Your task to perform on an android device: In the Google Fit app, track the Treadmill running for 2 minutes
Image 0: 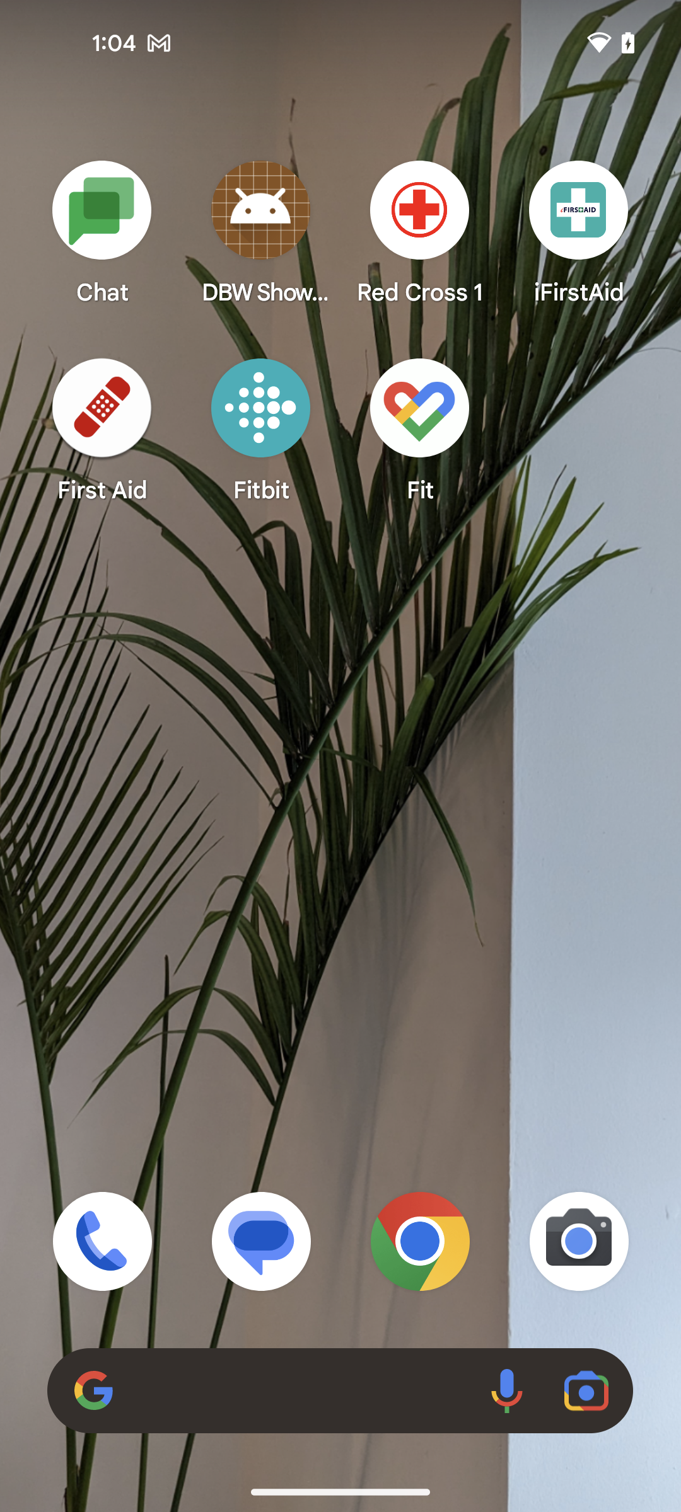
Open the Google fit app
Step 0: open app "Fit"
Image 1: 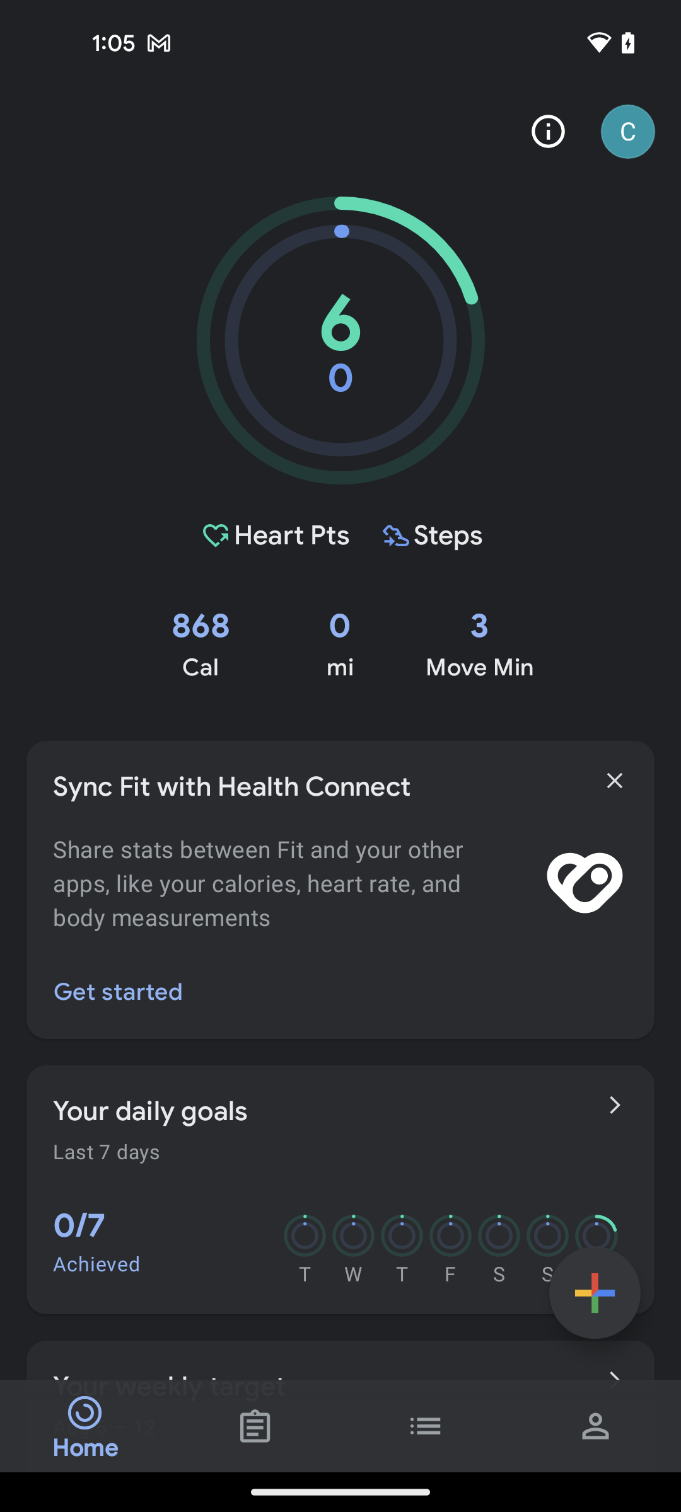
Tap on the plus button at the bottom right corner of the screen
Step 1: click (595, 1293)
Image 2: 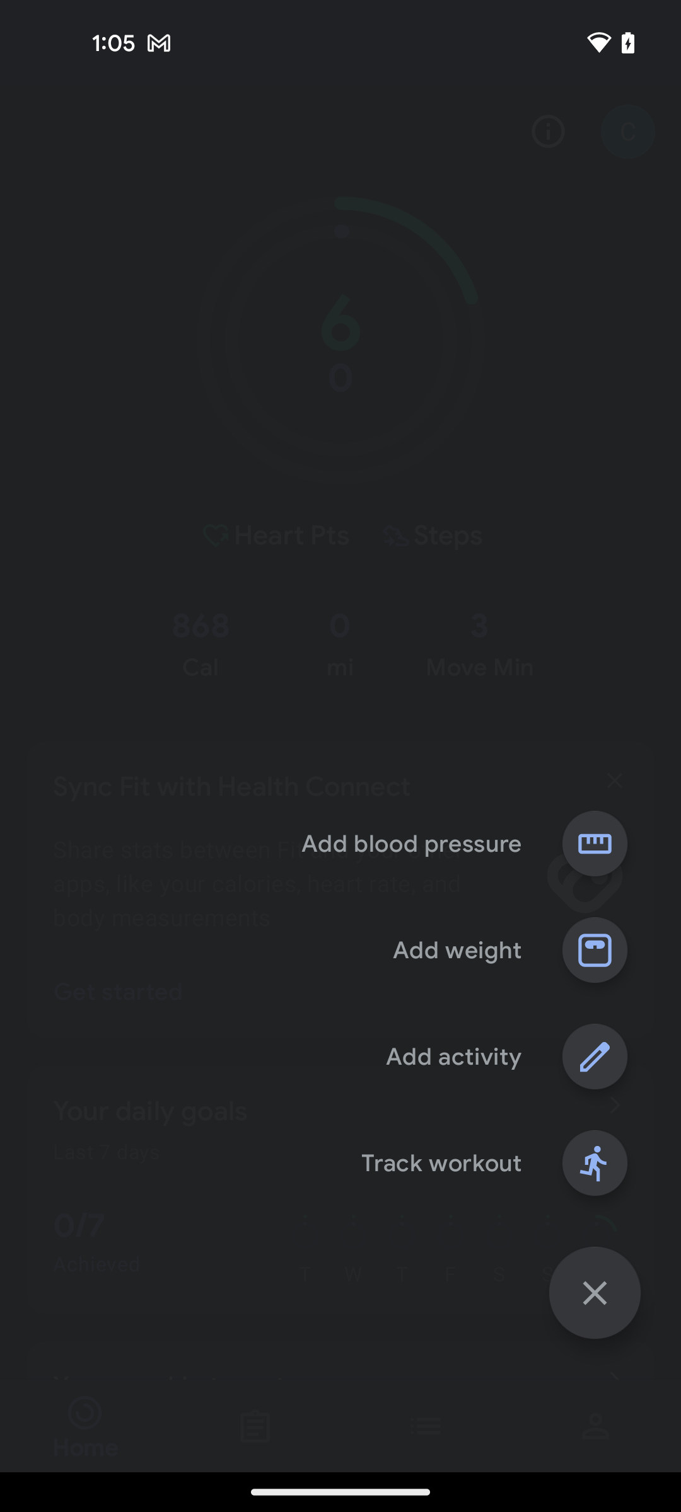
Tap on the track workout option
Step 2: click (441, 1163)
Image 4: 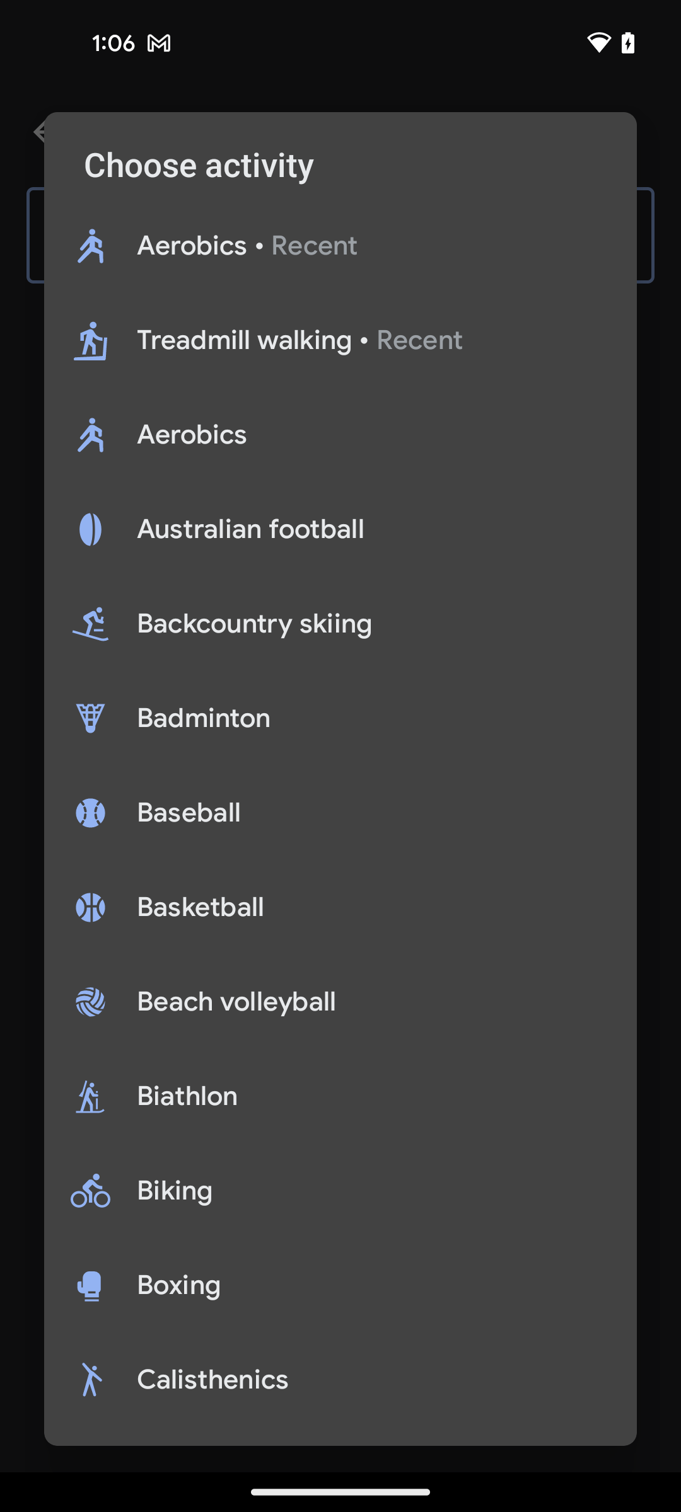
Swipe up to view the Treadmill running option
Step 4: scroll down
Image 5: 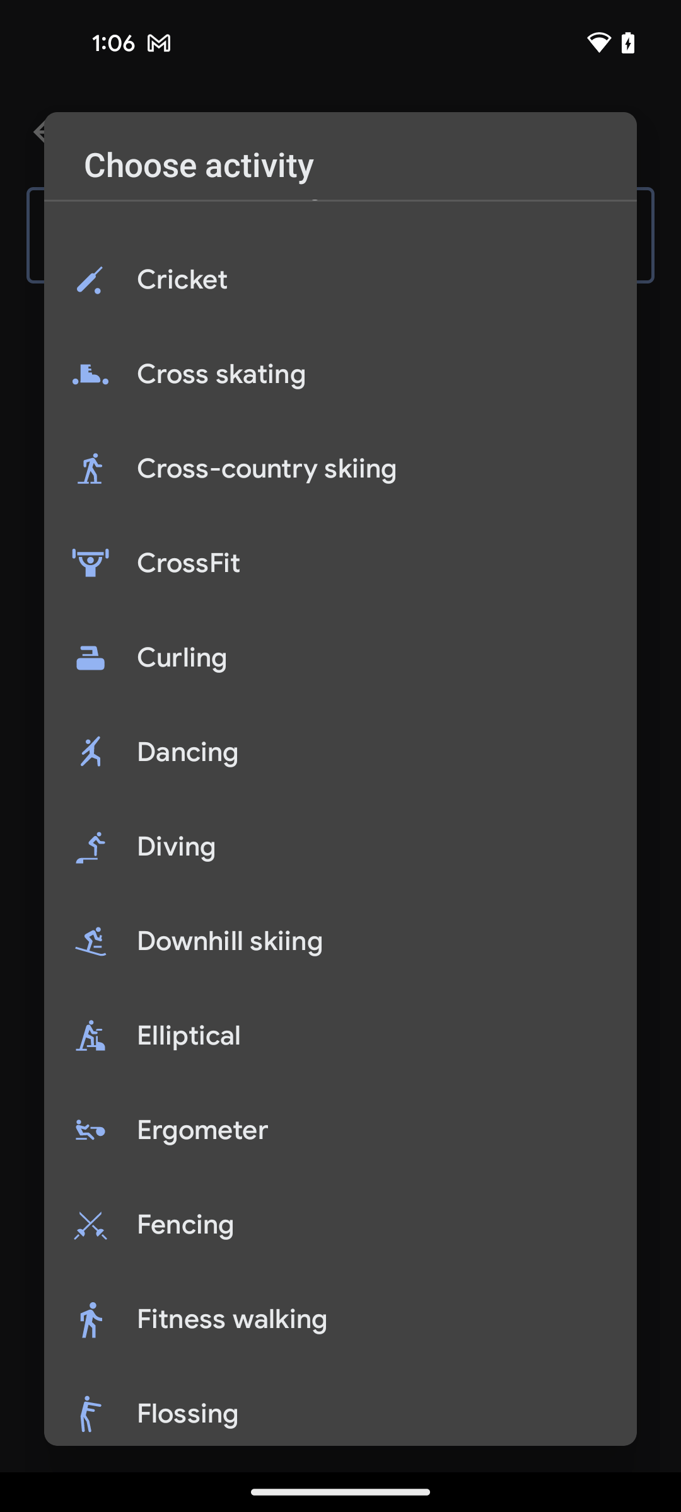
Swipe up to view the Treadmill running option
Step 5: scroll down
Image 7: 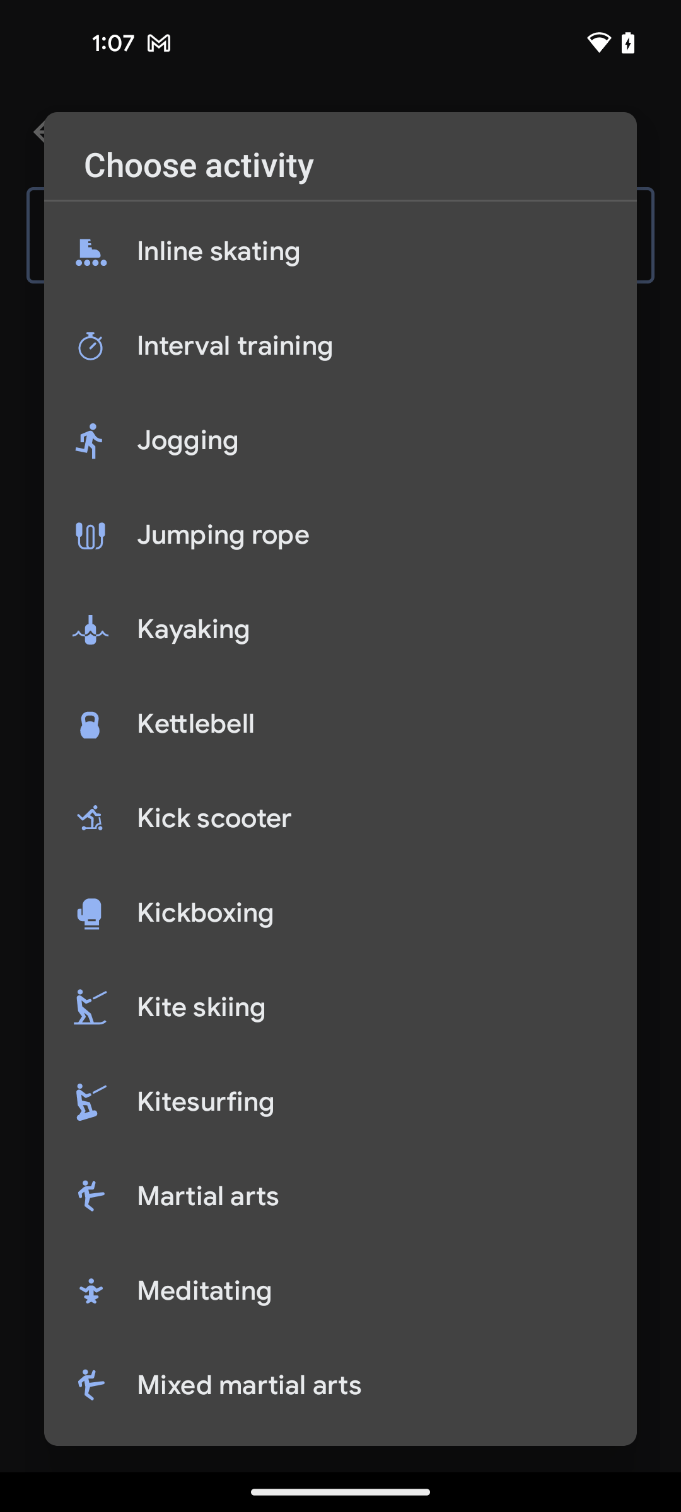
Swipe up to view the Treadmill running option
Step 7: scroll down
Image 8: 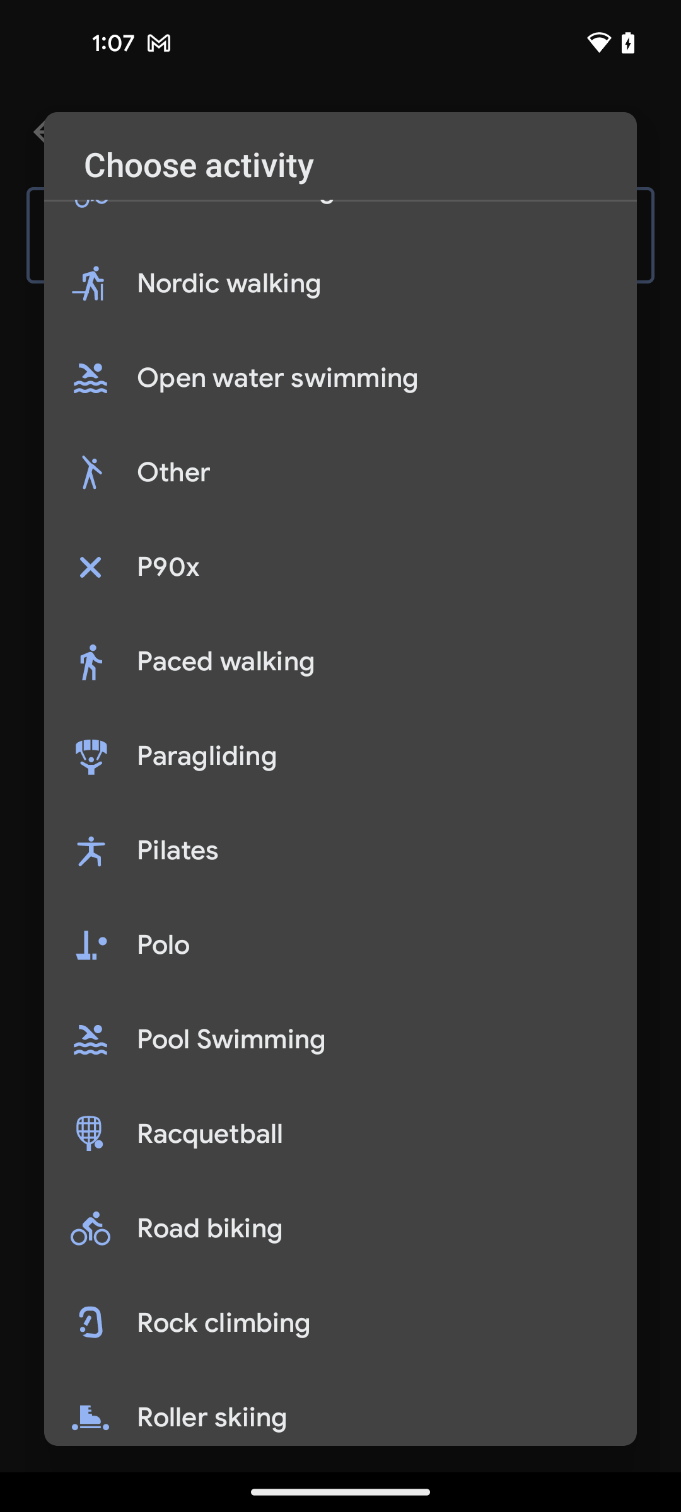
Swipe up to view the Treadmill running option
Step 8: scroll down
Image 9: 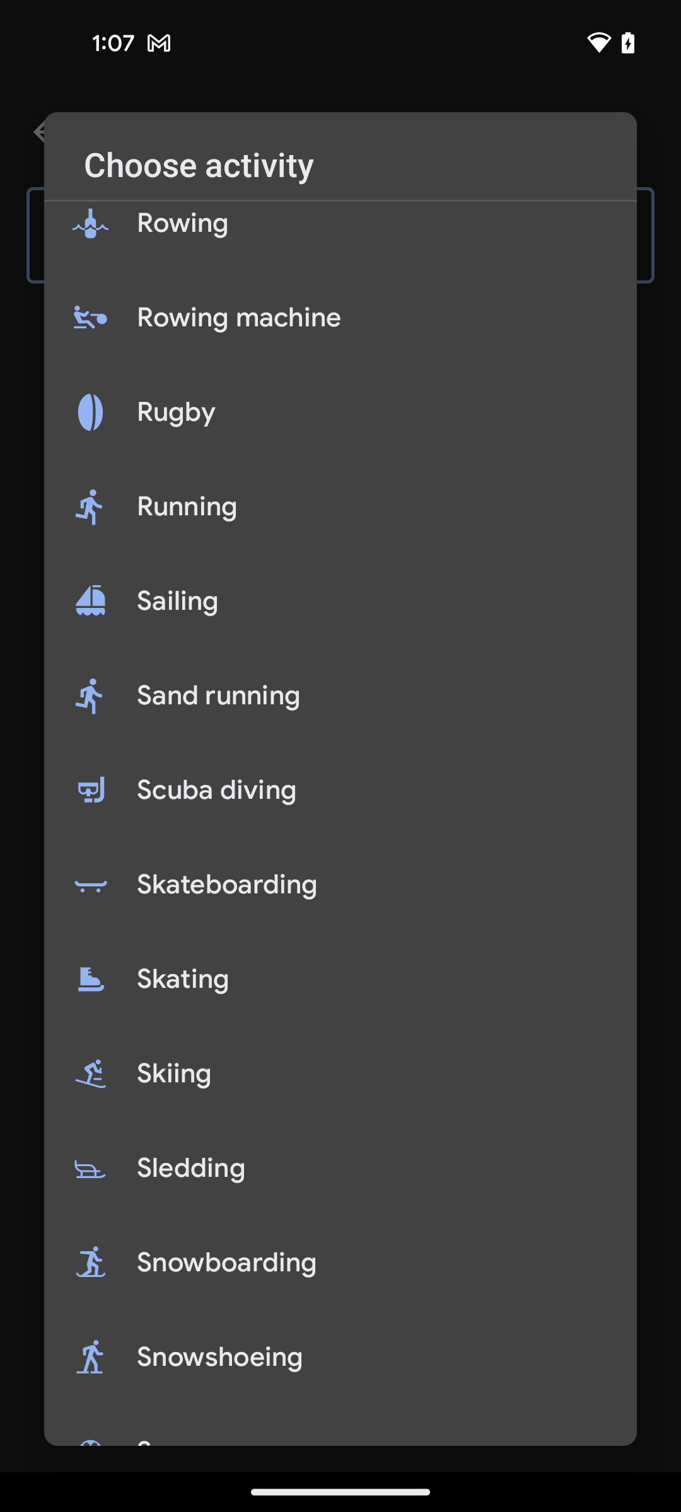
Swipe up to view the Treadmill running option
Step 9: scroll down
Image 10: 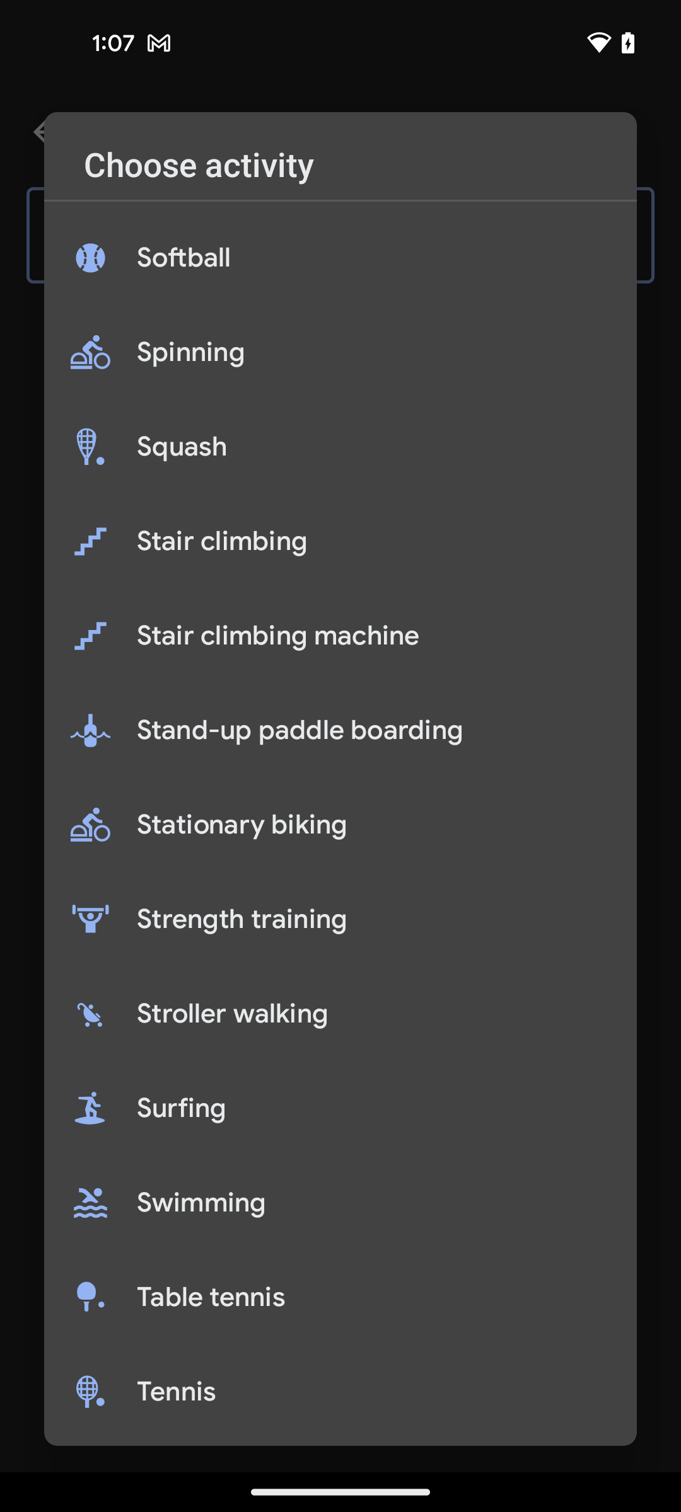
Swipe up to view the Treadmill running option
Step 10: scroll down
Image 11: 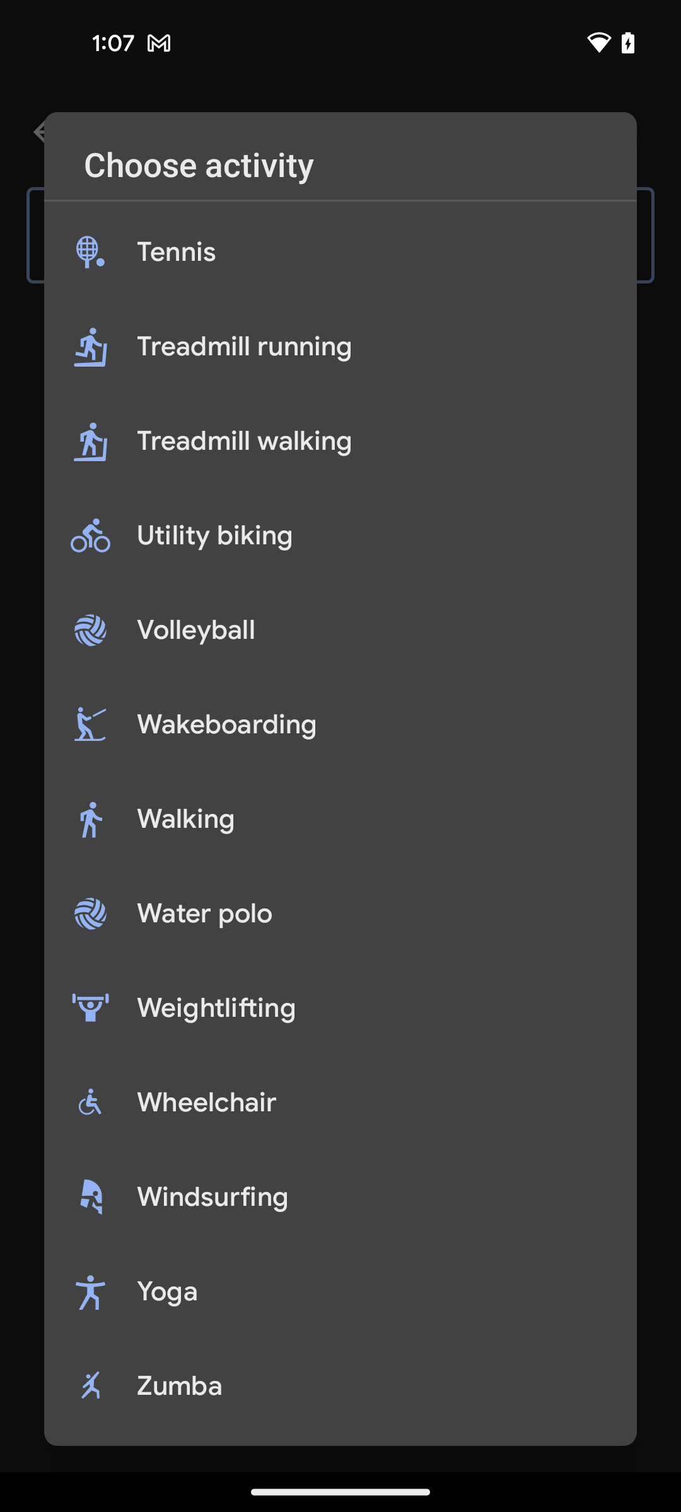
Select the Treadmill running option
Step 11: click (340, 346)
Image 12: 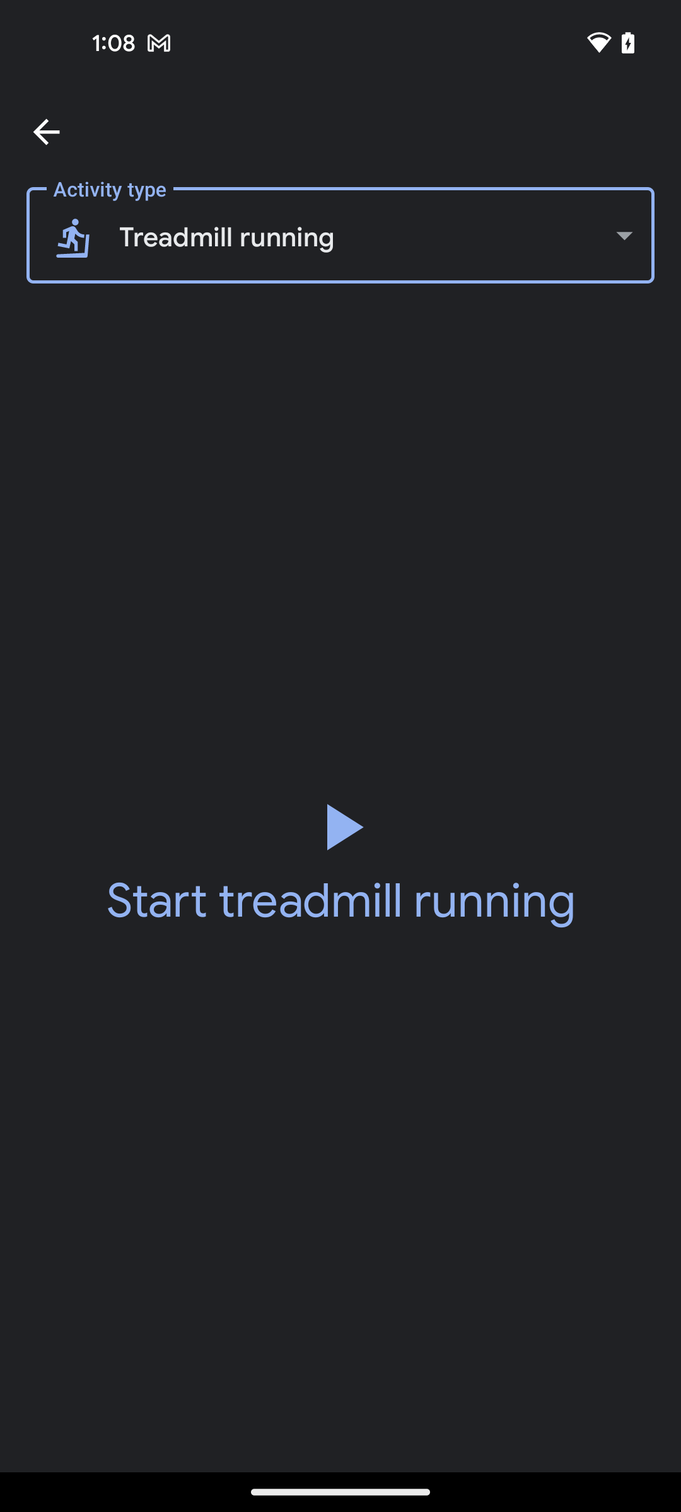
Tap on the start icon
Step 12: click (340, 861)